Your task to perform on an android device: In order to make a later purchase, I would like to add the iPhone 15 Plus to my cart.
Image 0: 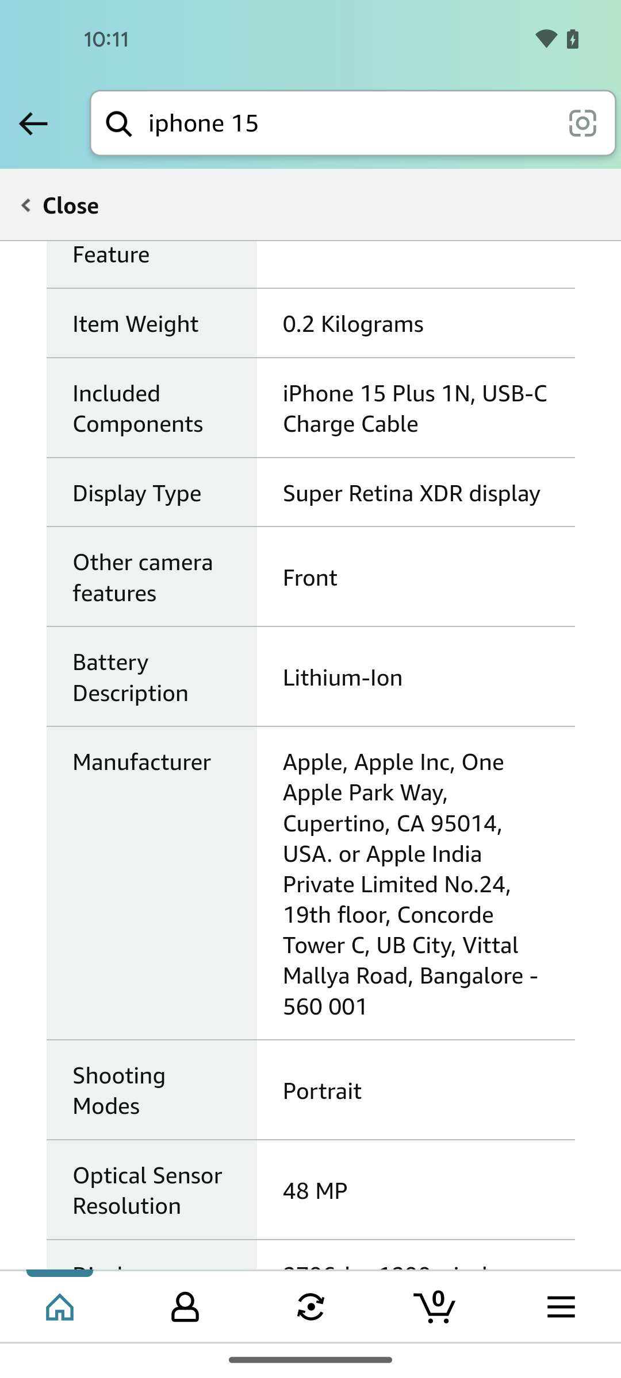
Go back to the previous page
Step 0: press back button
Image 1: 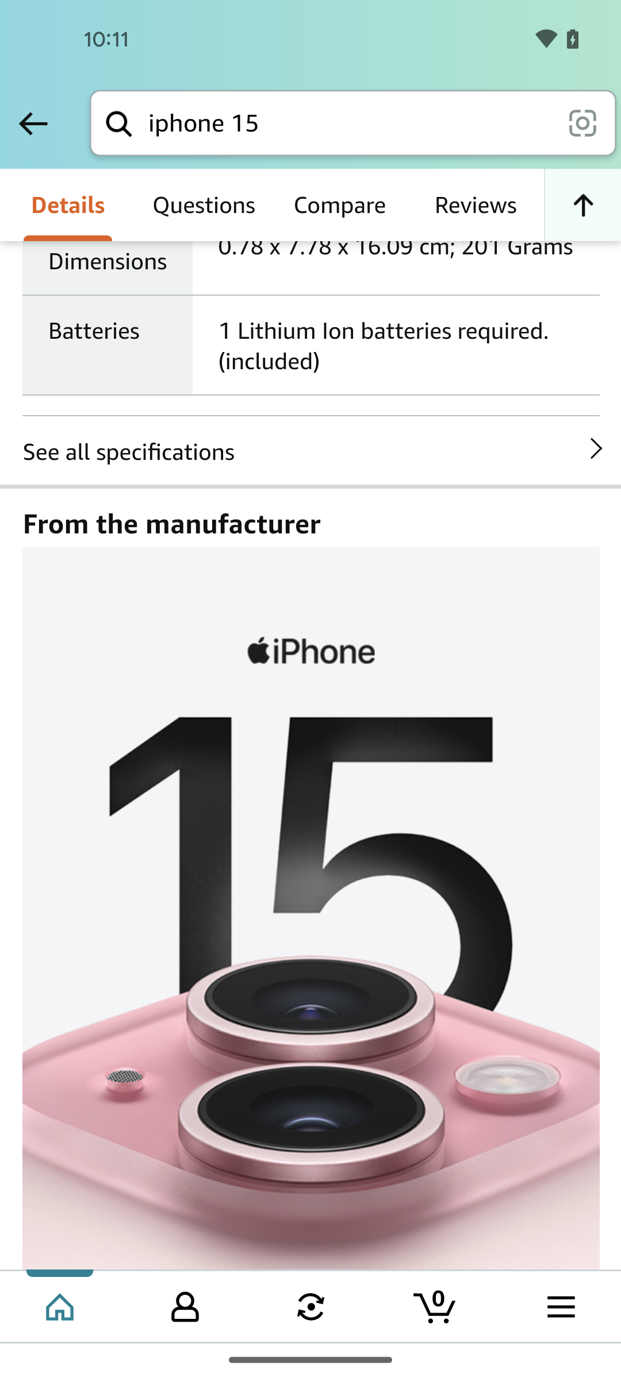
Swipe down to view the add to cart option
Step 1: scroll up
Image 2: 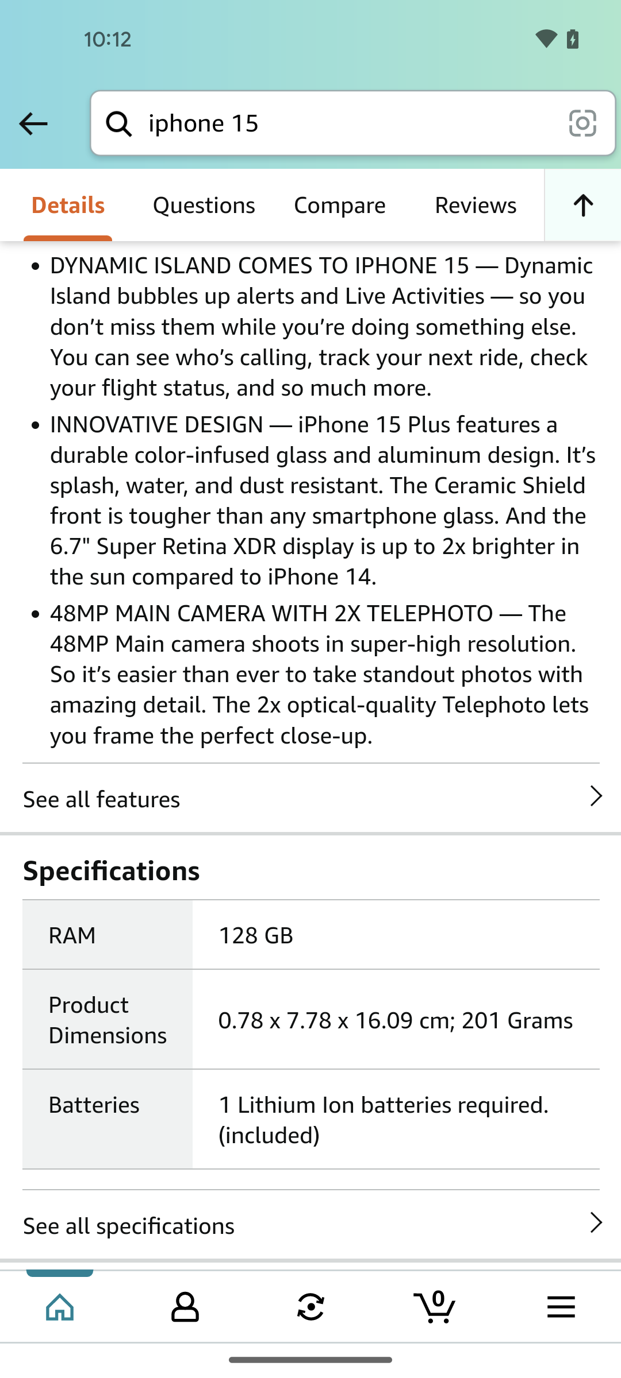
Swipe down to view the add to cart option
Step 2: scroll up
Image 3: 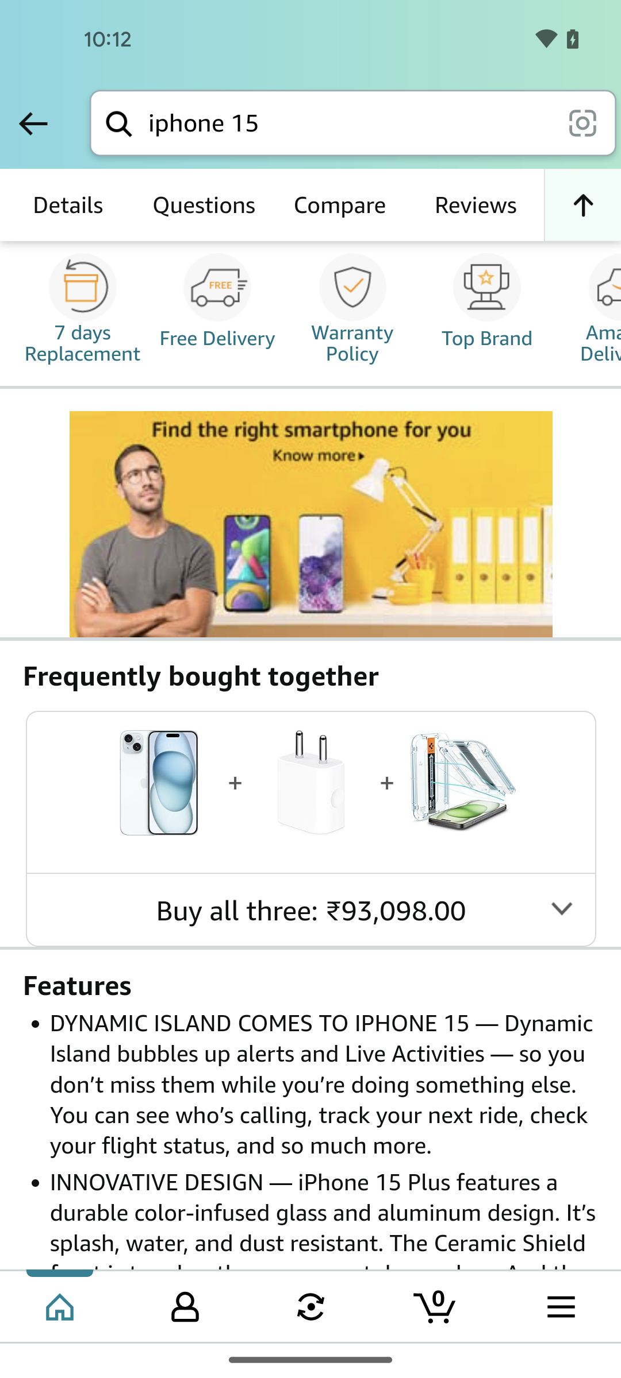
Swipe down to view the add to cart option
Step 3: scroll up
Image 4: 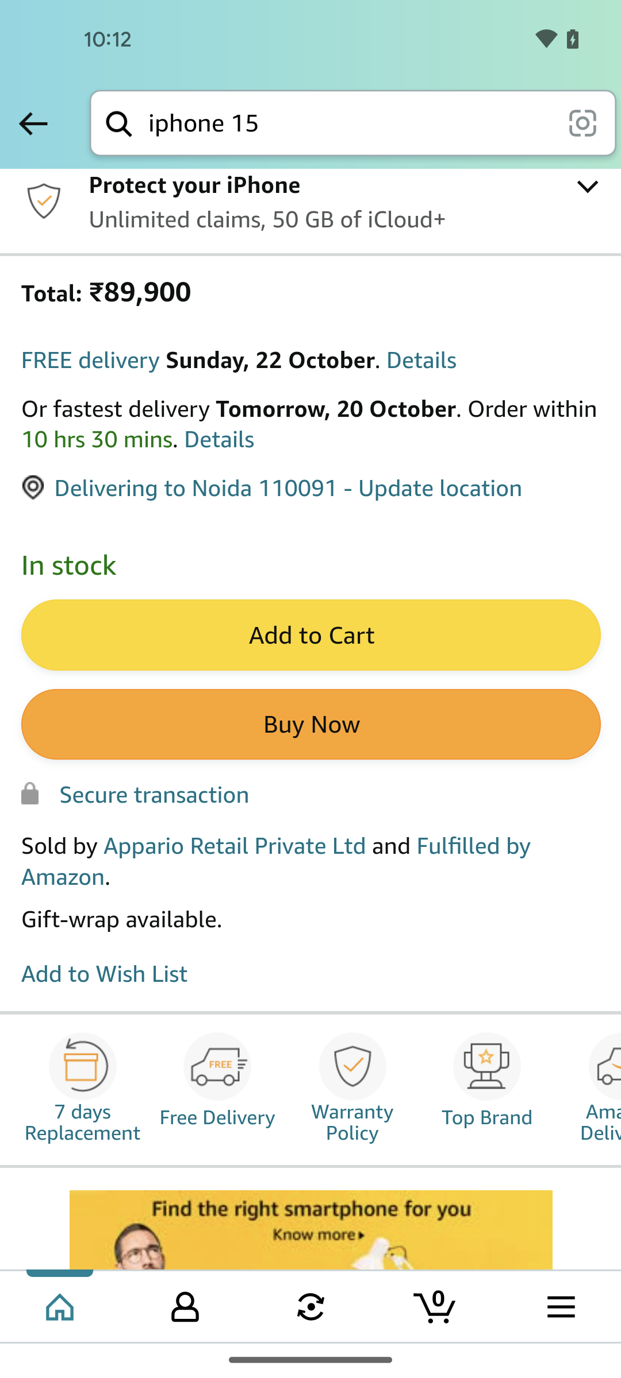
Tap on the add to cart button
Step 4: click (310, 636)
Image 5: 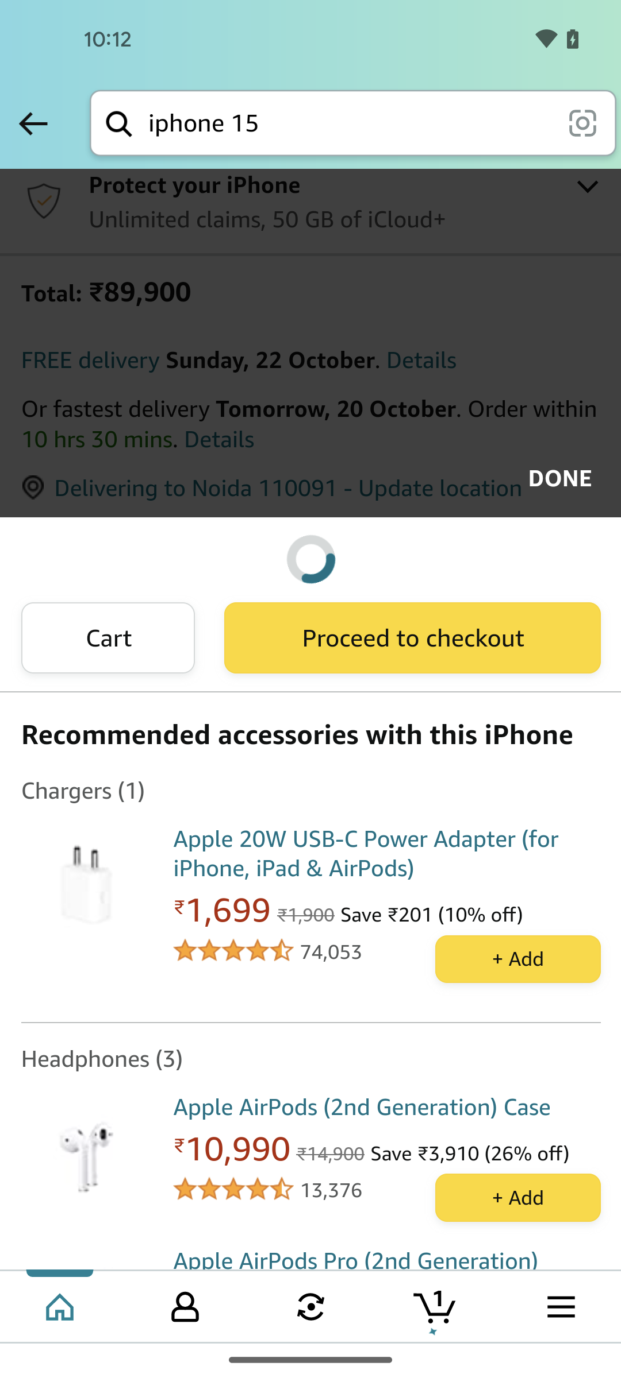
Tap on the add to cart button
Step 5: wait